Your task to perform on an android device: Apply the superjollee coupon to the friction-powered push-and-go dumper truck for kids on the Jollee app.
Image 0: 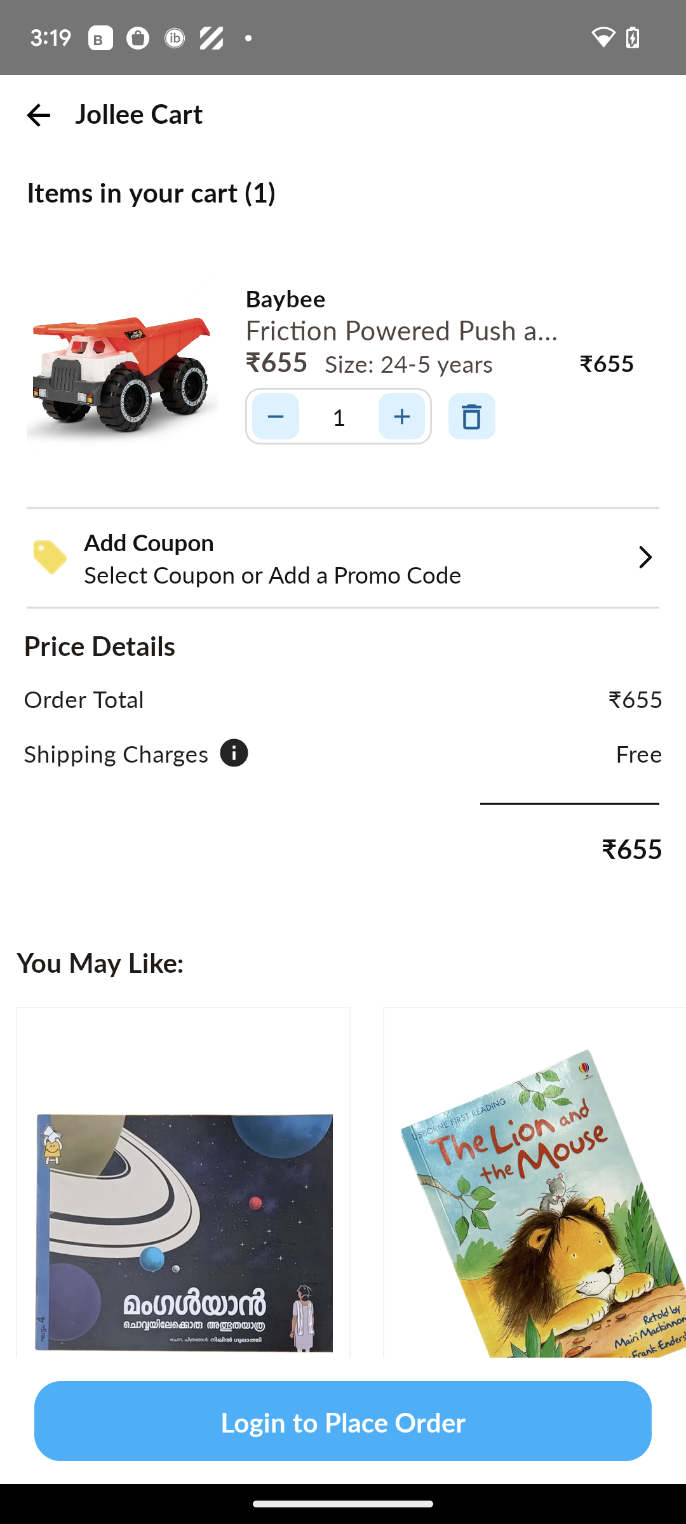
Click on Add Coupon in the middle of the screen.
Step 0: click (180, 594)
Image 1: 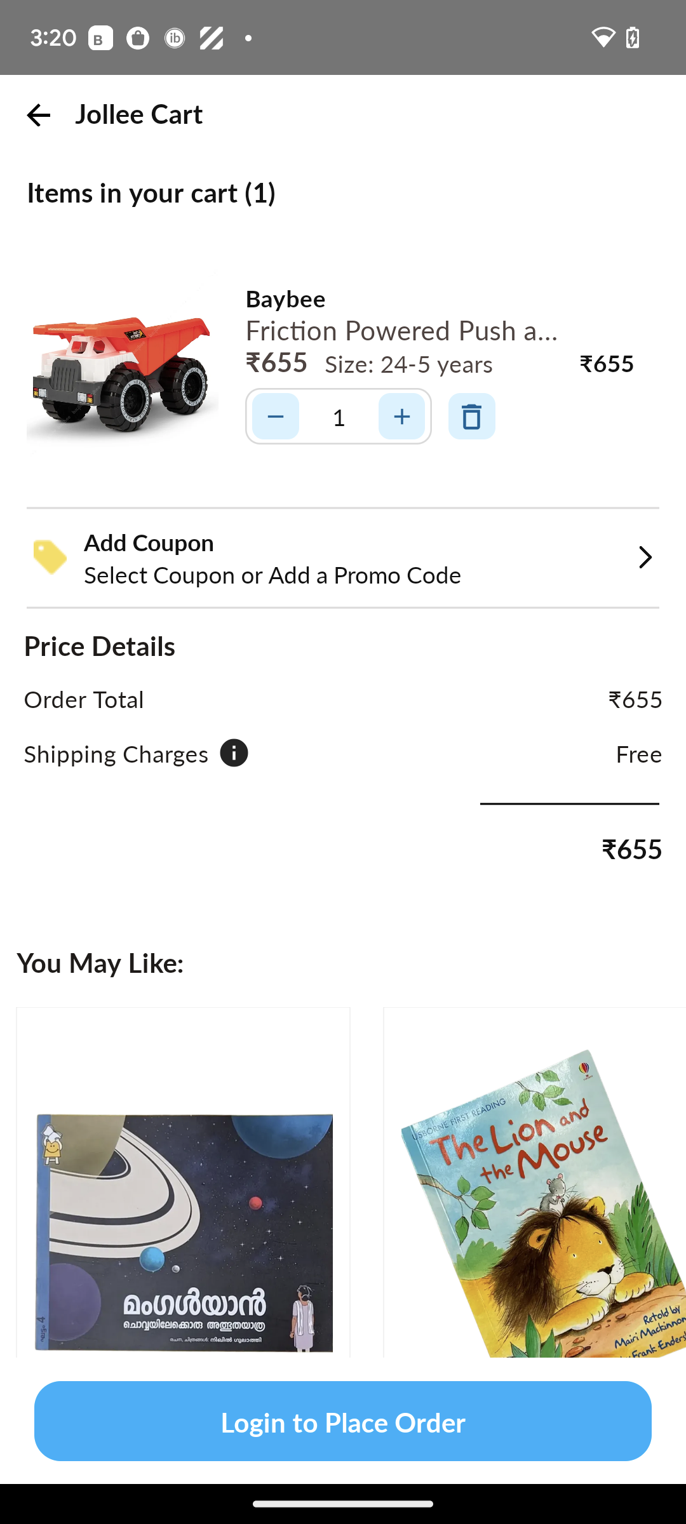
Click on Add Coupon in the middle of the screen.
Step 1: click (272, 573)
Image 2: 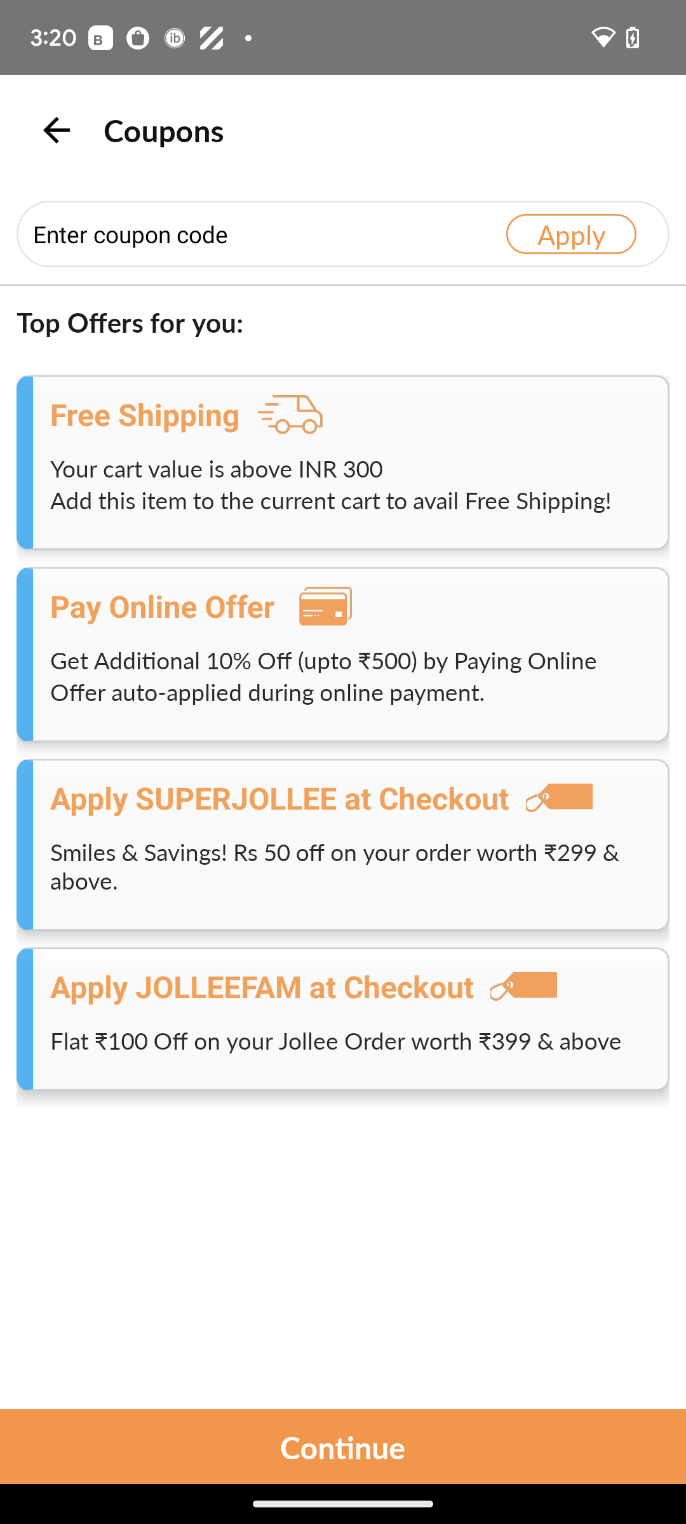
Click on the third option in the offers section.
Step 2: click (279, 798)